Your task to perform on an android device: On the Joom app, sort the search for shoes by the brand New Balance.
Image 0: 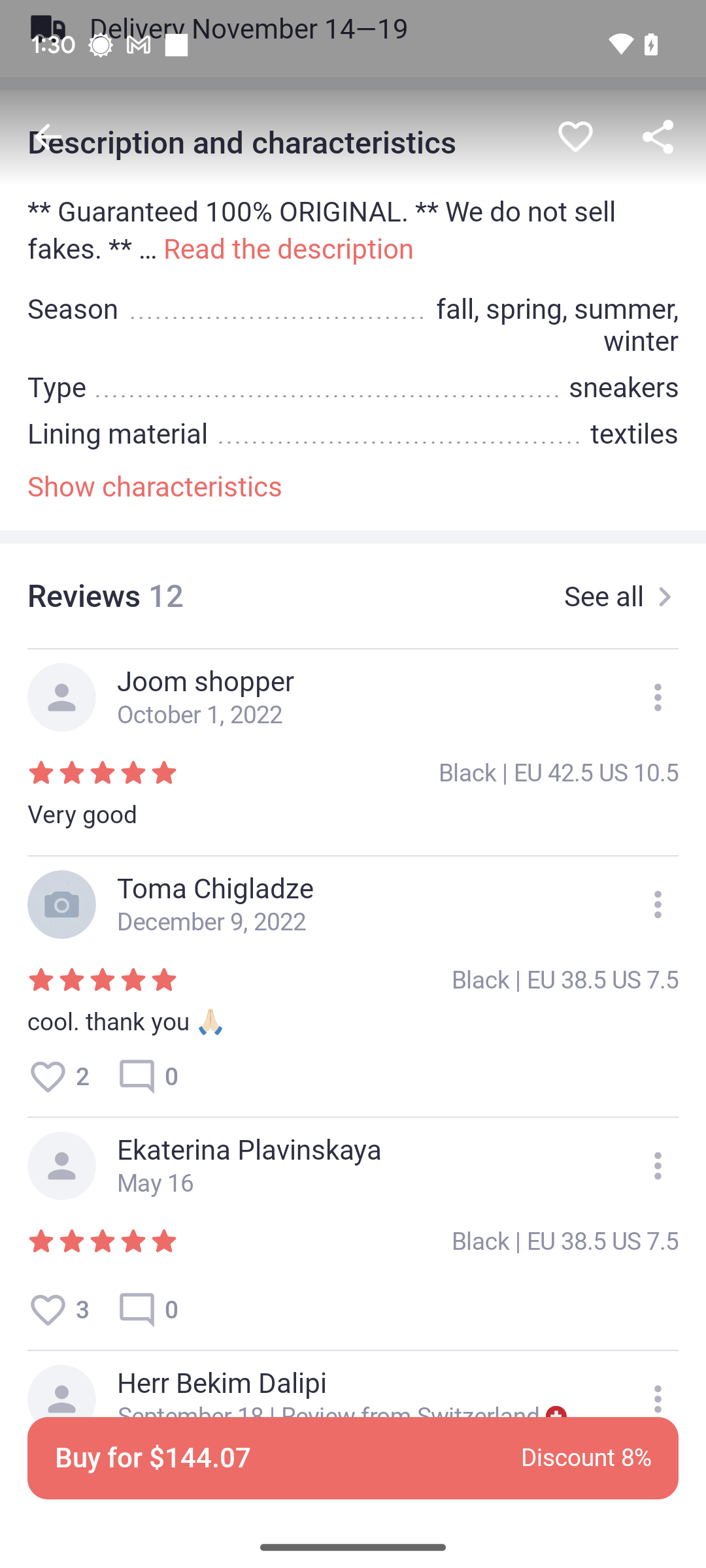
Go back to the previous search results.
Step 0: press back button
Image 1: 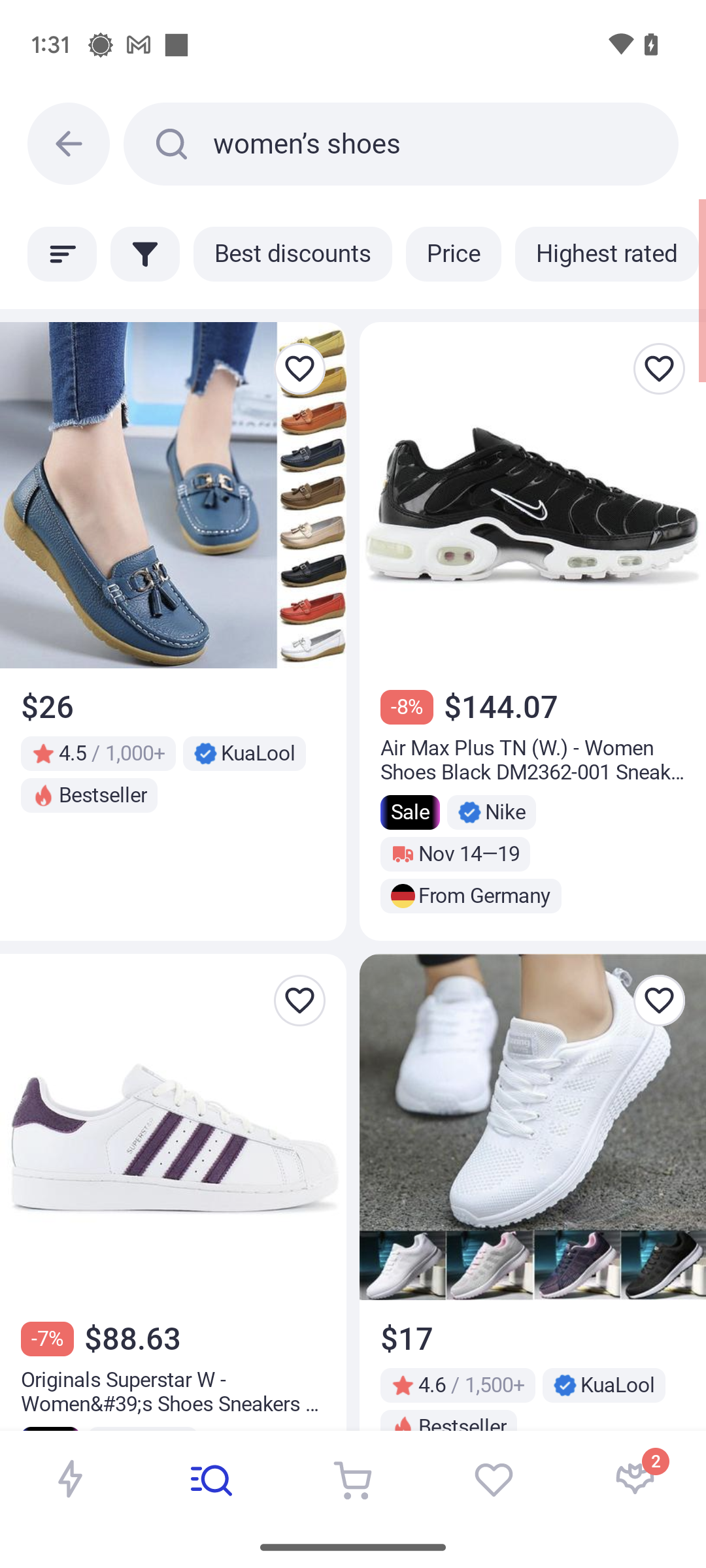
Click on the filter icon at the top-left side of the screen
Step 1: click (145, 253)
Image 2: 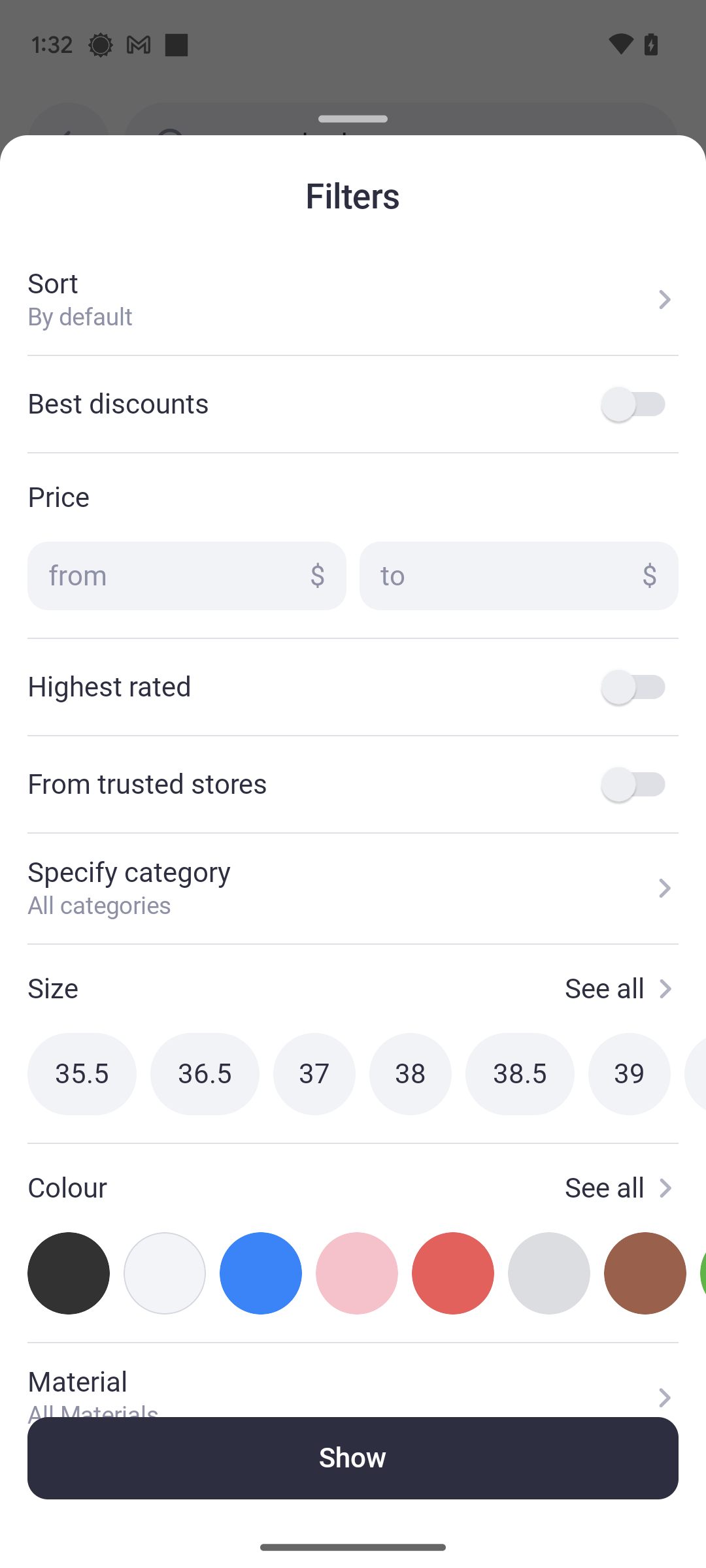
Scroll up until you find brand tab.
Step 2: scroll down
Image 3: 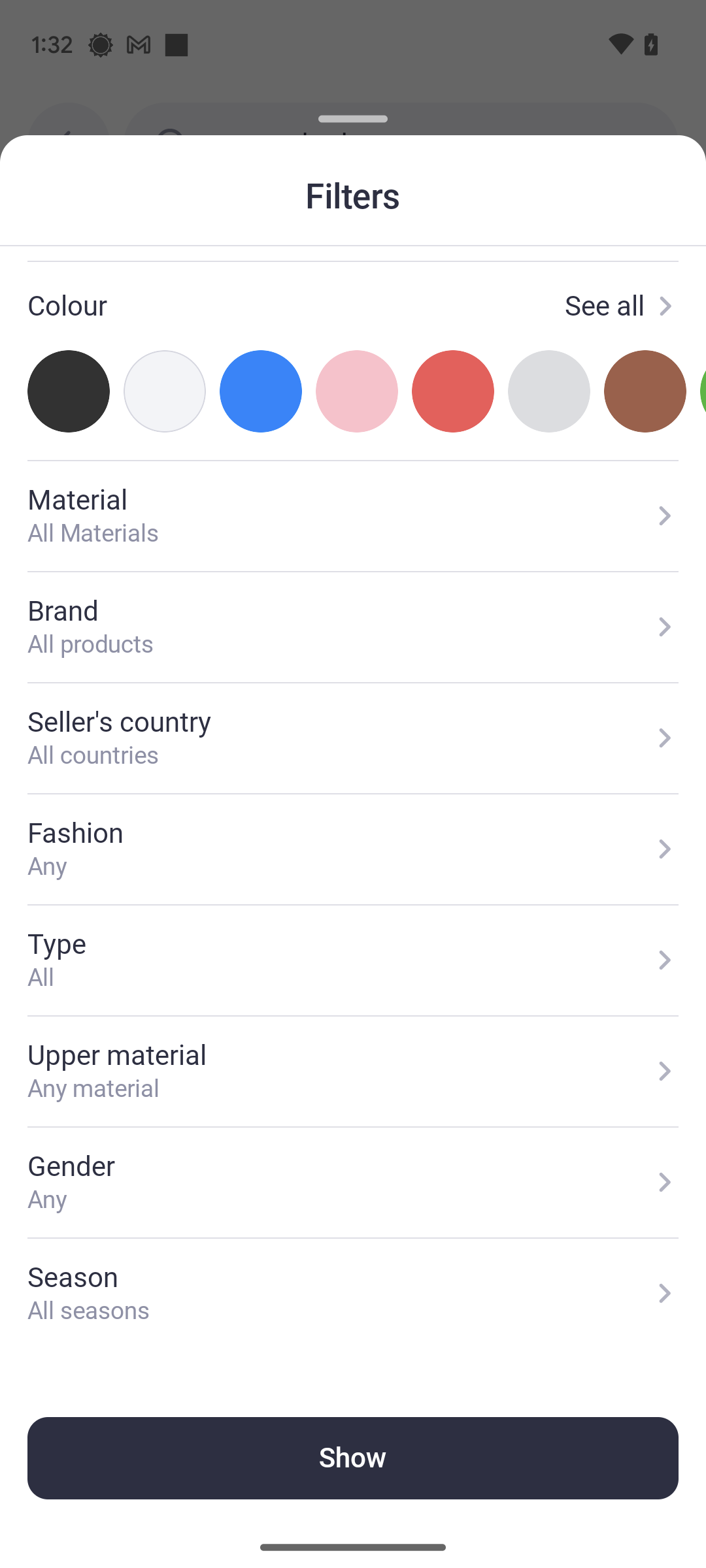
Click on Brand tab.
Step 3: click (353, 627)
Image 4: 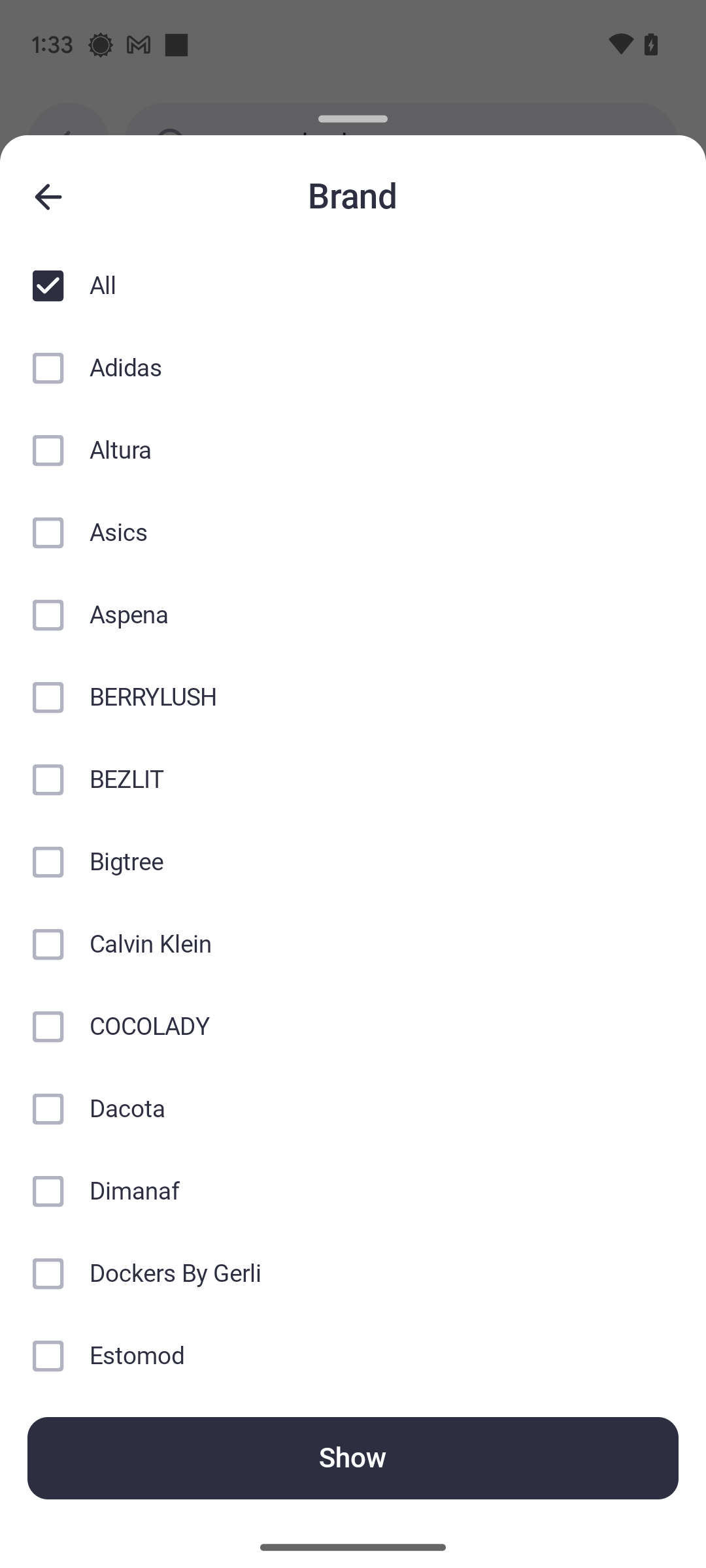
Scroll up until you find New Balance brand.
Step 4: scroll down
Image 5: 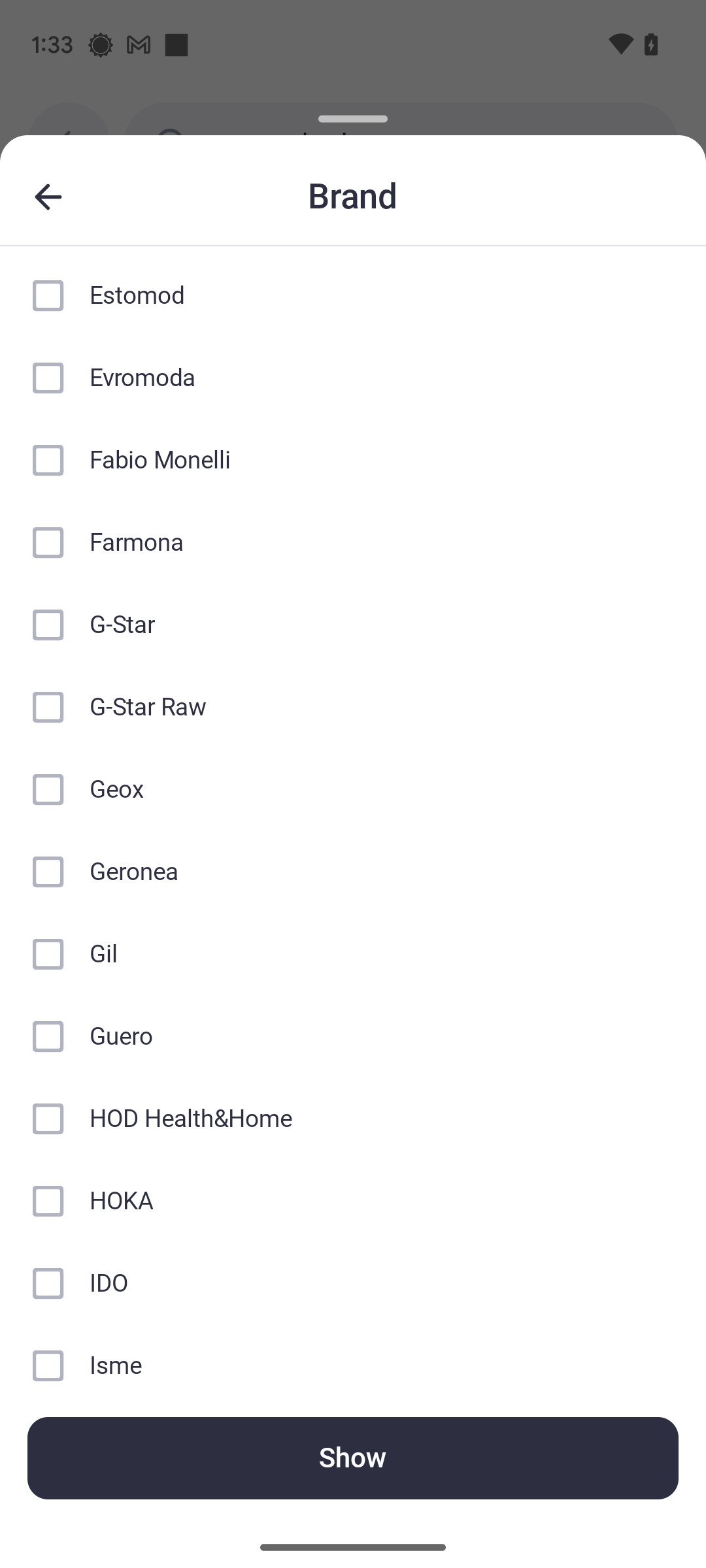
Scroll up until you find New Balance brand.
Step 5: scroll down
Image 6: 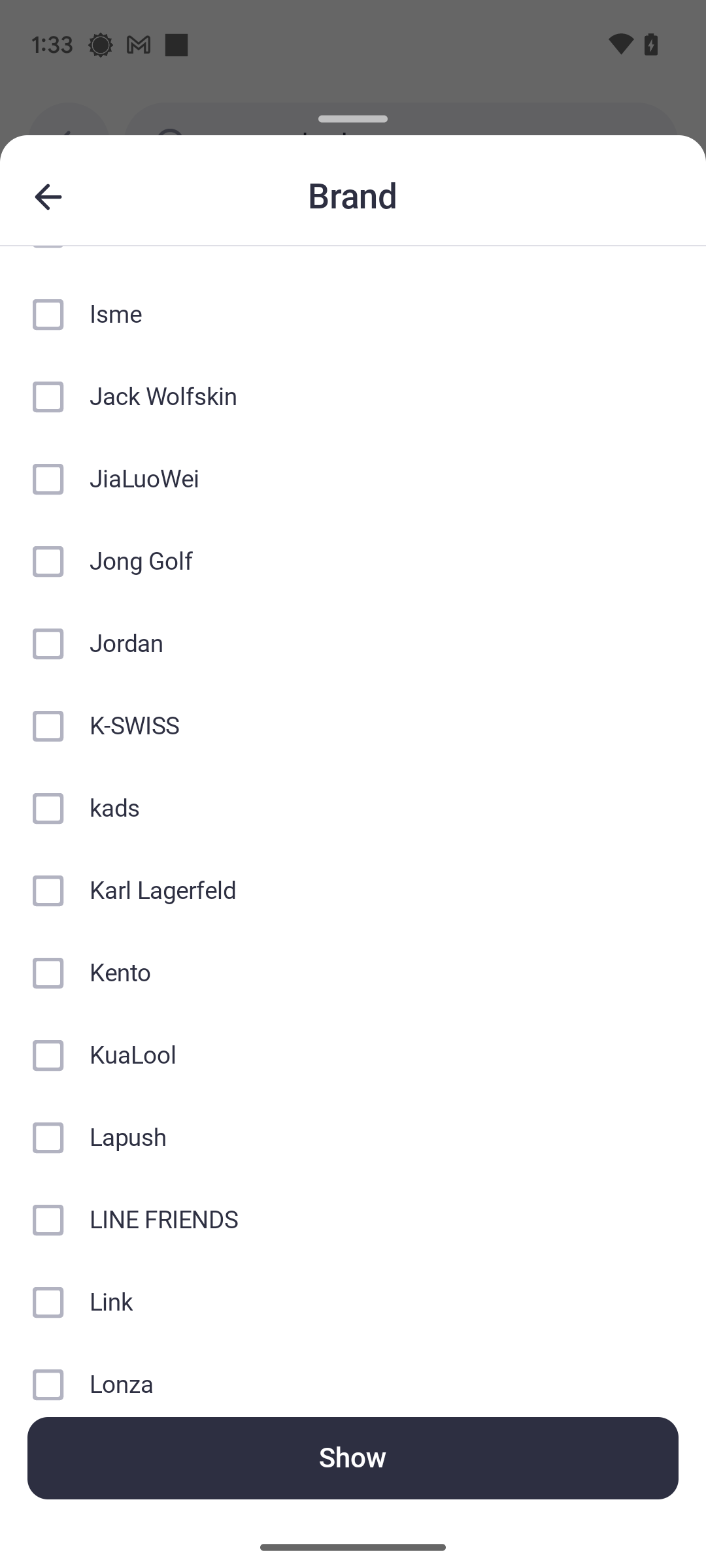
Scroll up until you find New Balance brand.
Step 6: scroll down
Image 7: 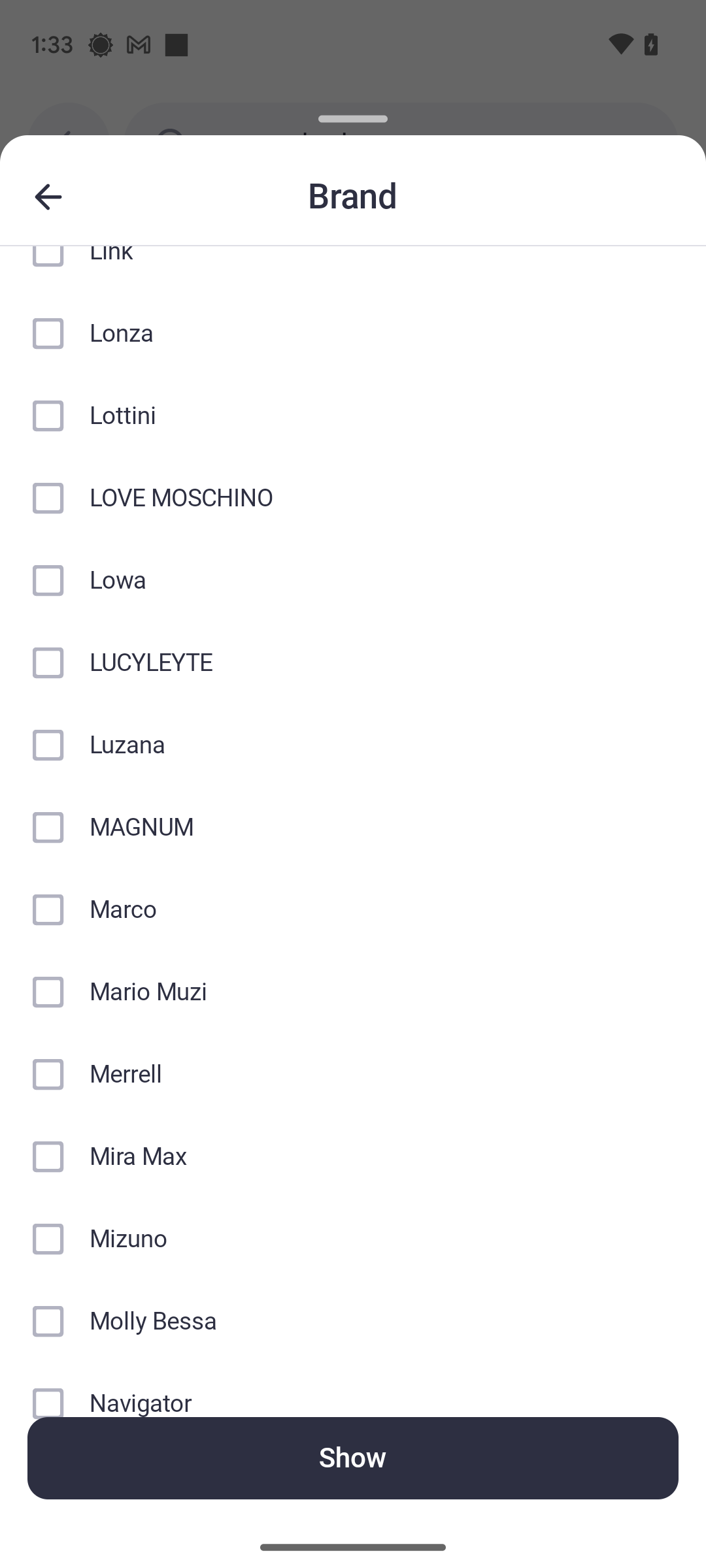
Scroll up until you find New Balance brand.
Step 7: scroll down
Image 8: 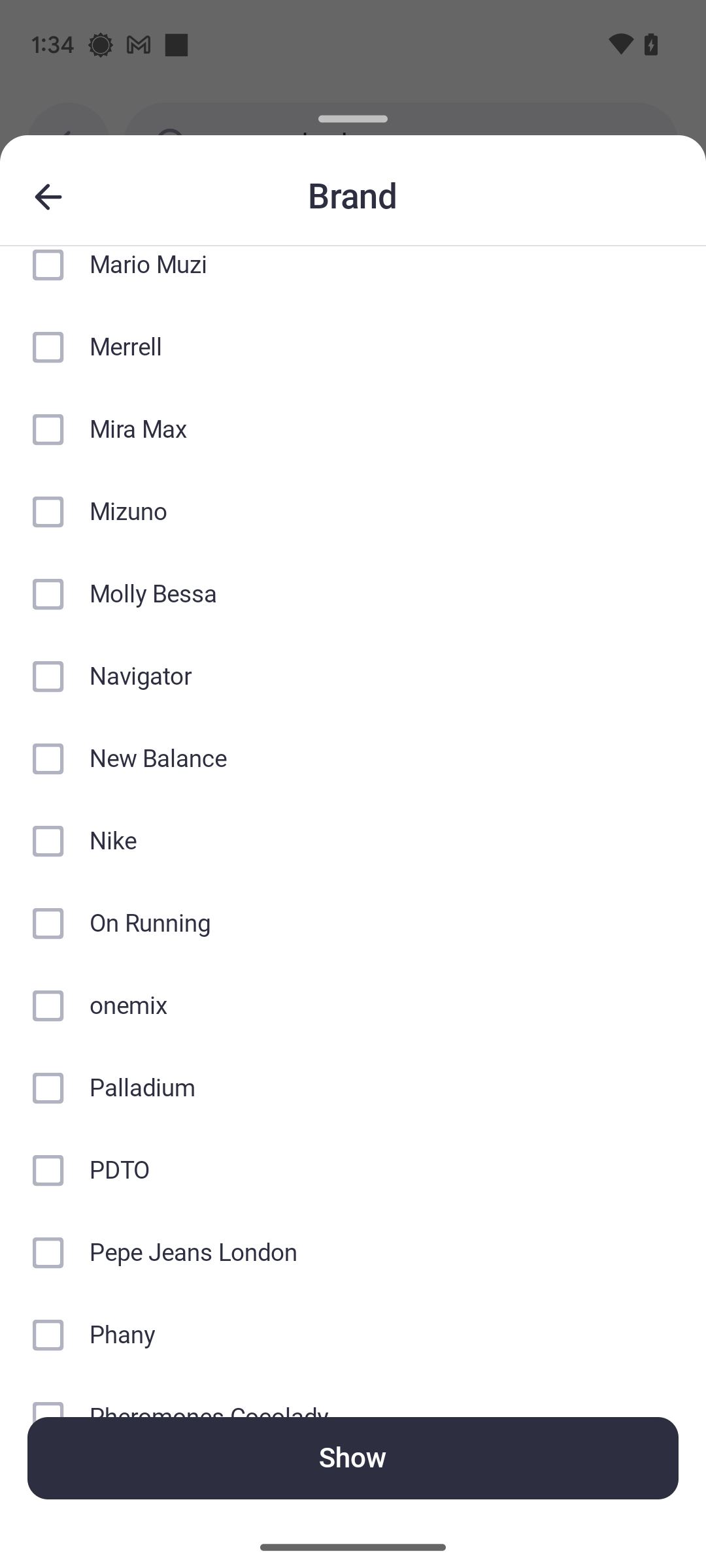
Select the New Balance.
Step 8: click (158, 759)